Your task to perform on an android device: I am liking the video and wish to listen to it in the future with the latest updates. Subscribe to the AlexrainbirdMusic channel for the latest updates in the YouTube app.
Image 0: 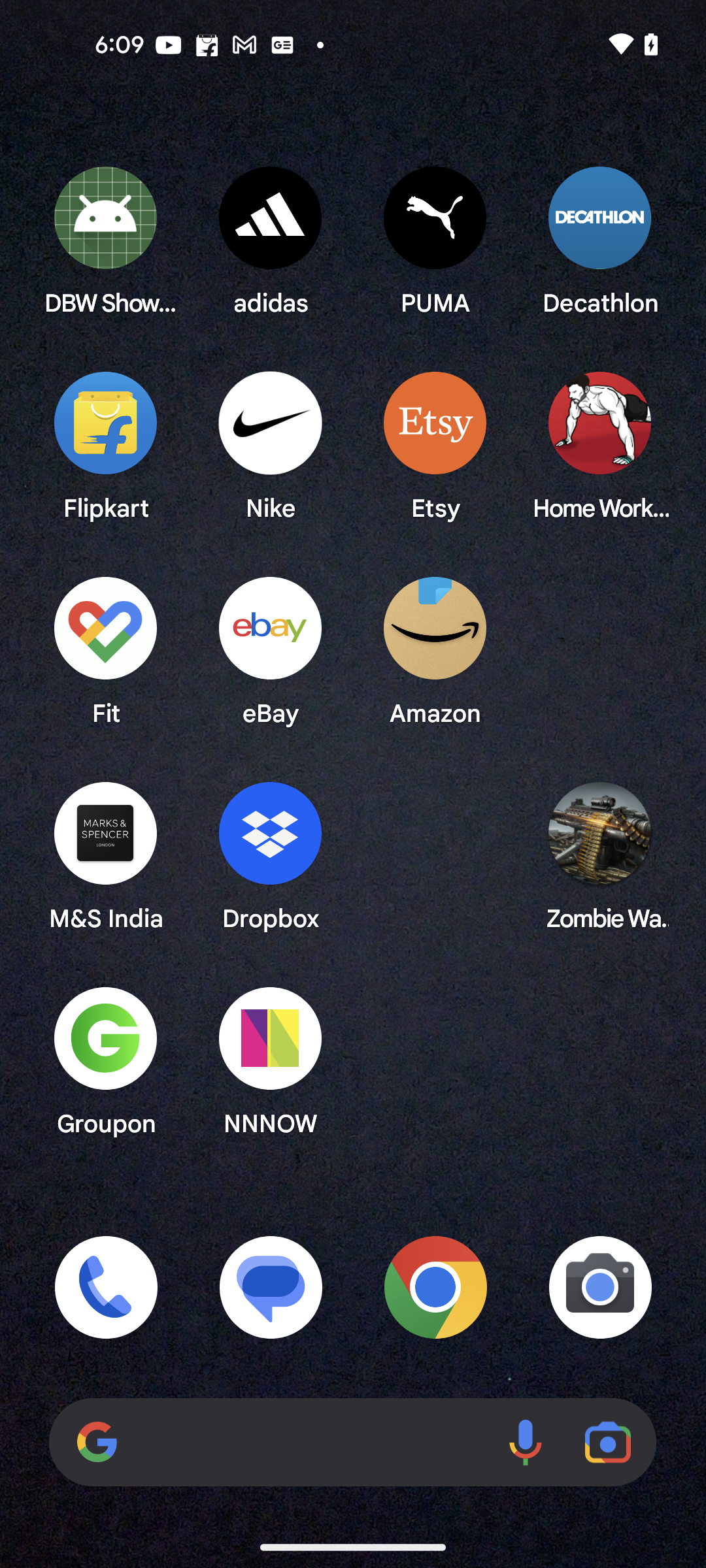
Open the YouTube app
Step 0: open app "YouTube"
Image 1: 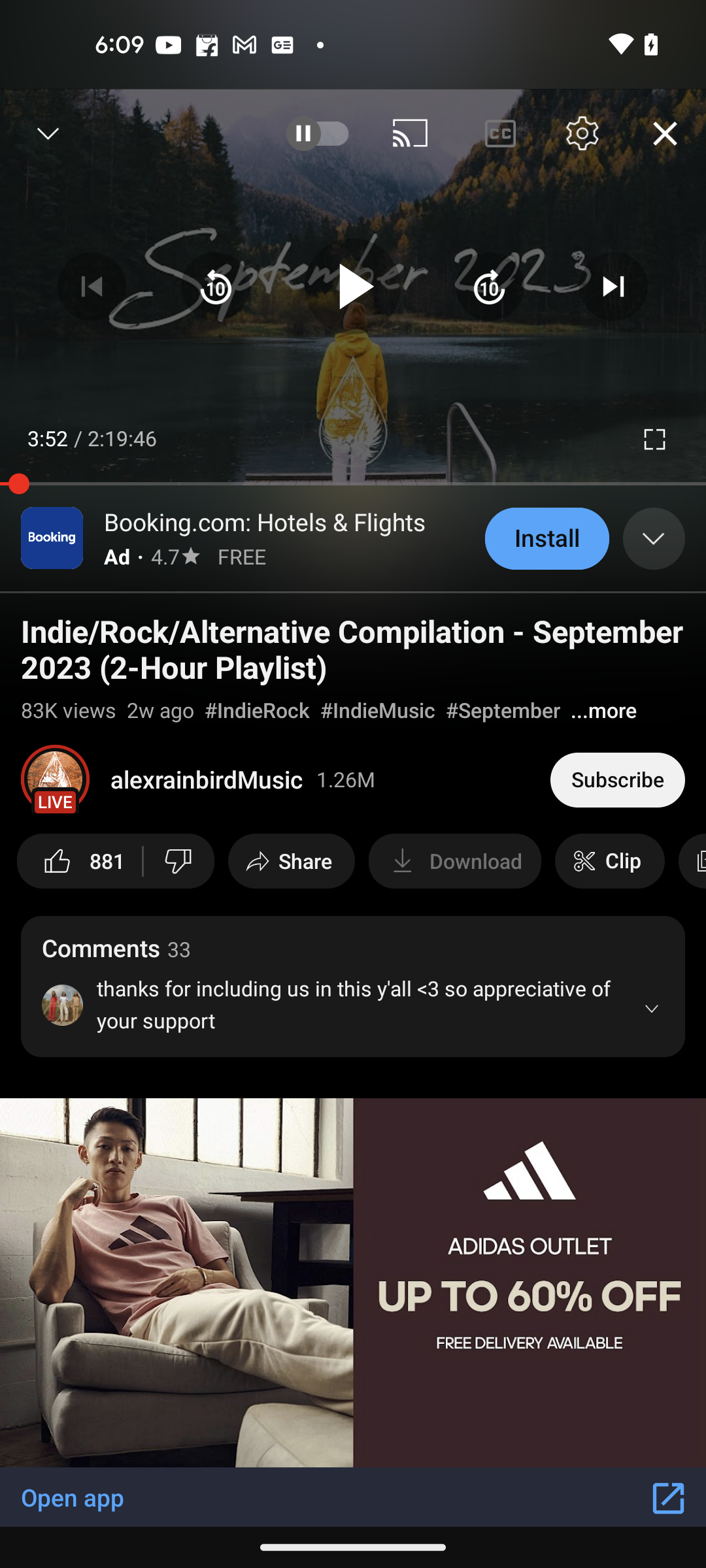
Click on the Subscribe button of the Current playing video channel
Step 1: click (618, 780)